Your task to perform on an android device: My old drill machine broke down, so I need a new one for my carpentry business. To locate a drill machine, use the Alibaba.com app.
Image 0: 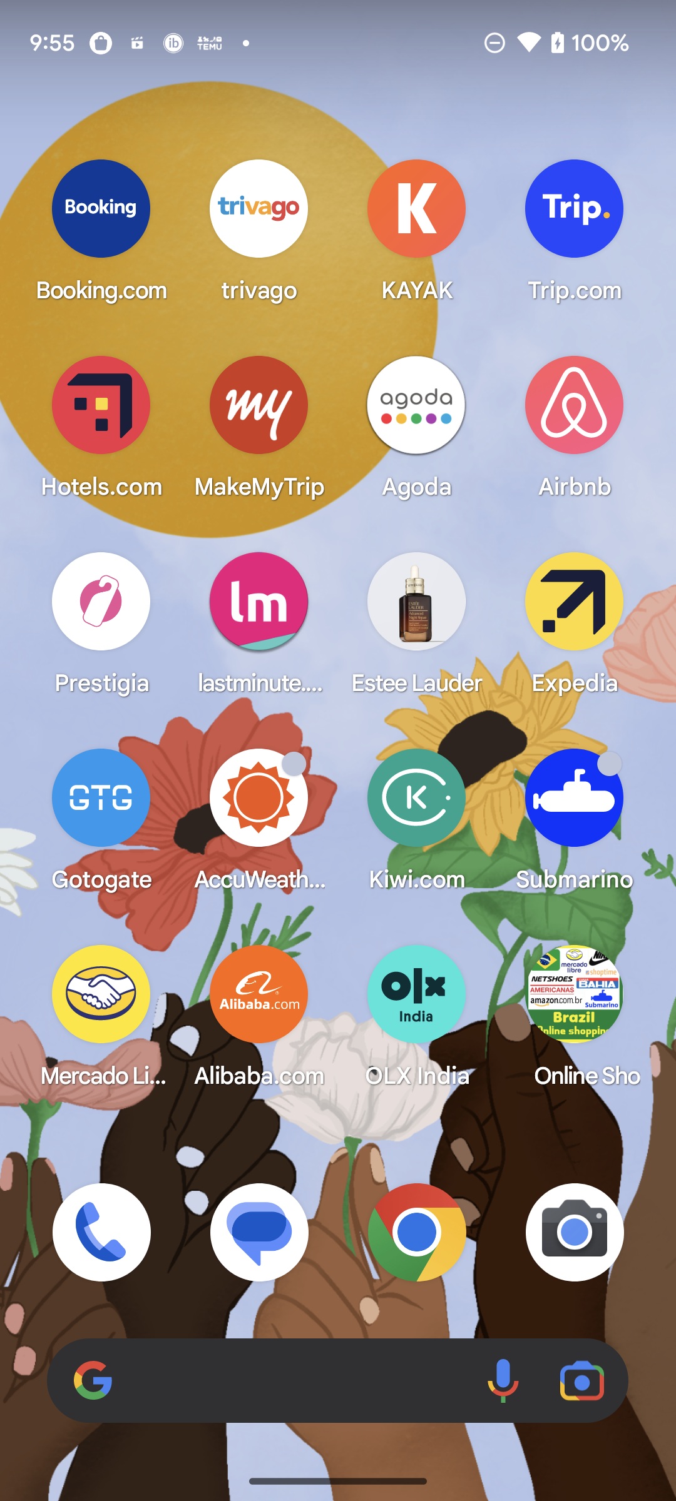
Open Alibaba.com App
Step 0: open app "Alibaba.com"
Image 1: 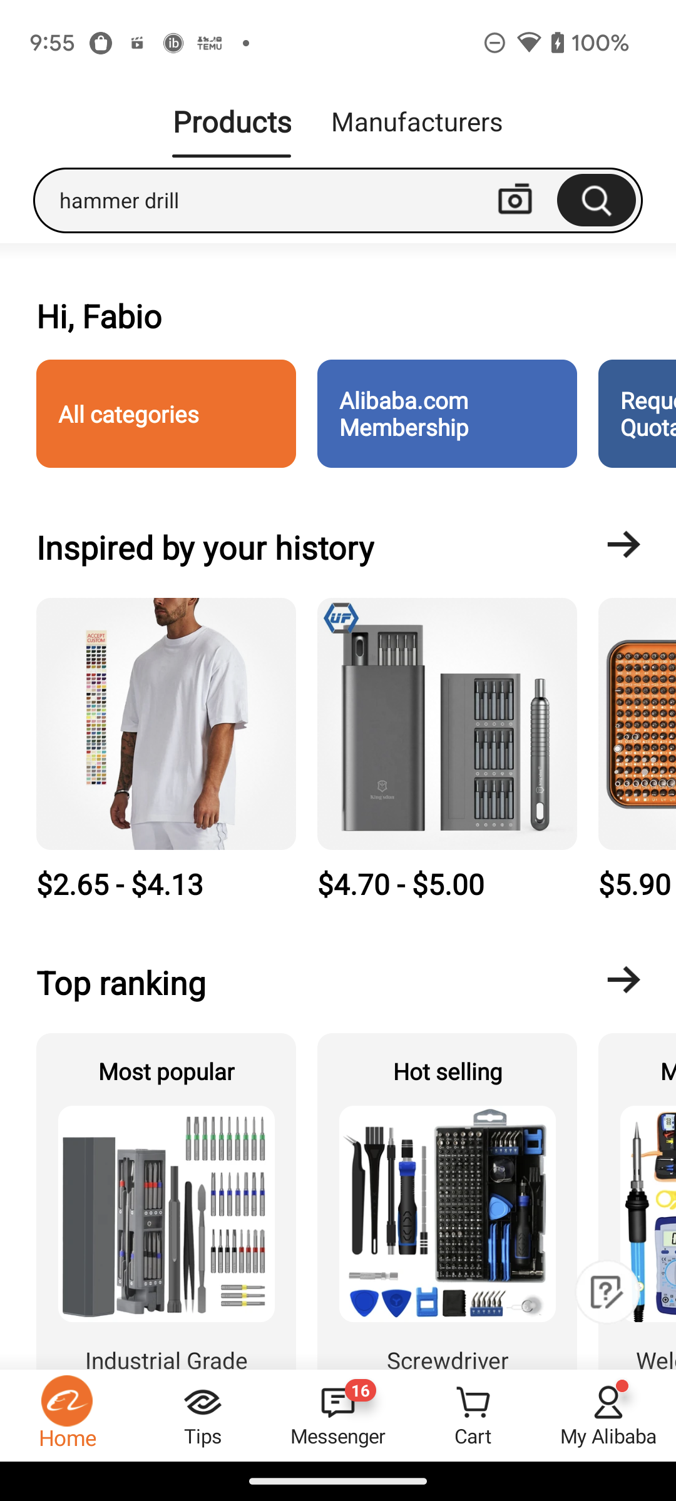
Click on the Search bar at the top of the screen
Step 1: click (265, 200)
Image 2: 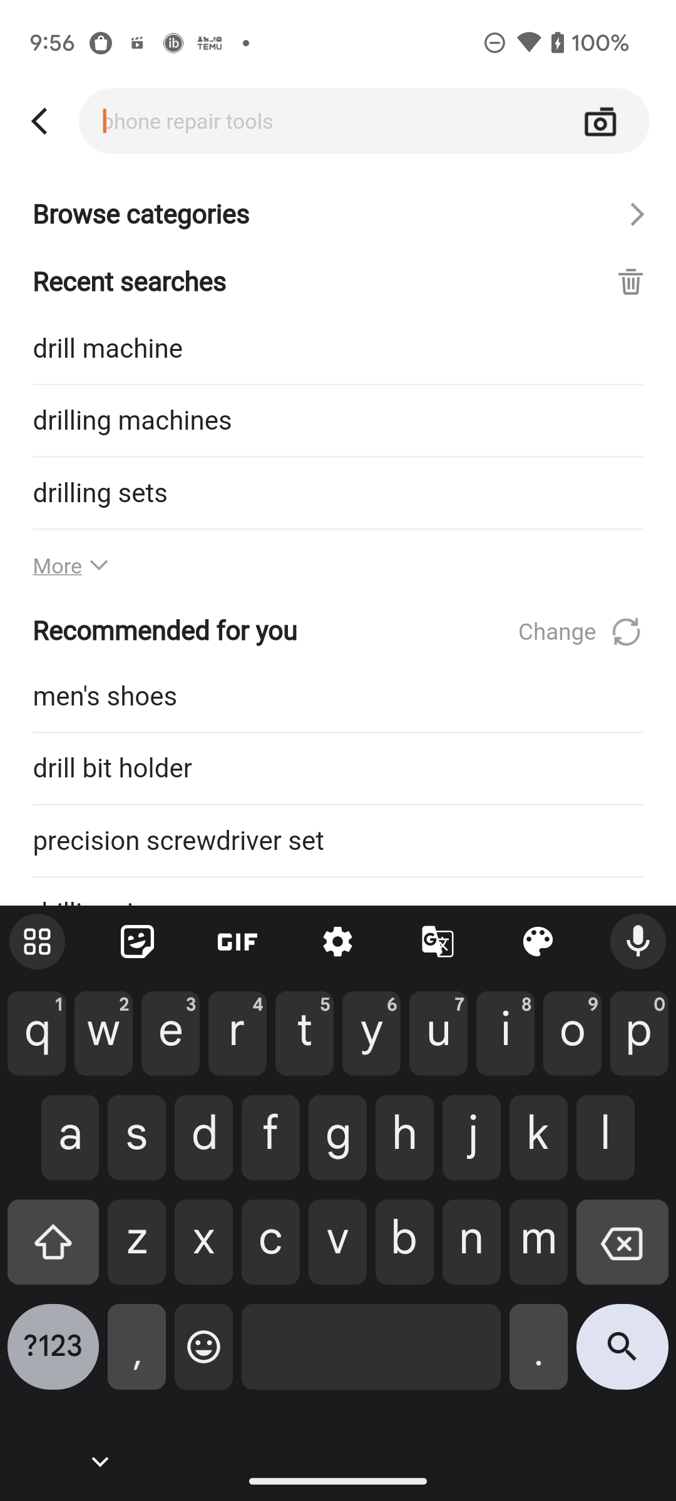
Search for Drill machine
Step 2: type "Drill machine"
Image 3: 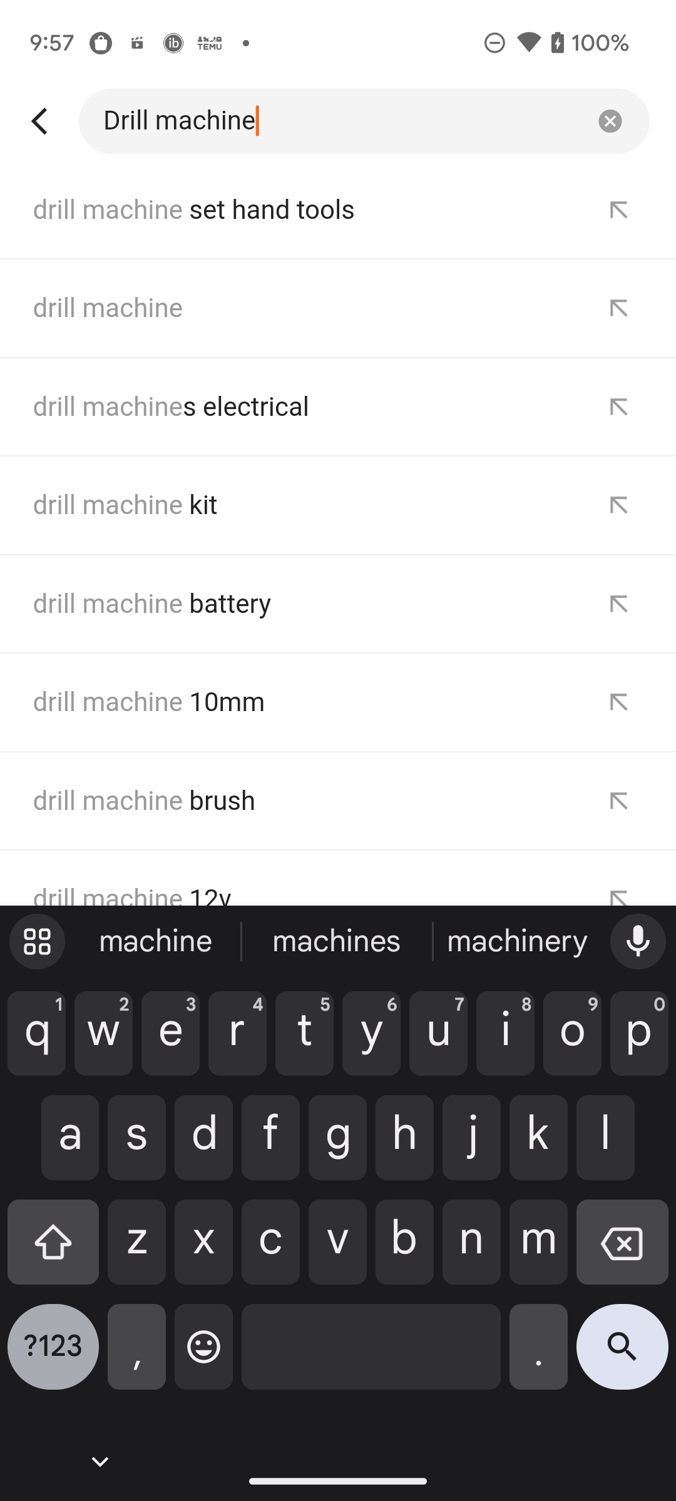
Click on the search button at the bottom right corner of the screen
Step 3: click (622, 1357)